Your task to perform on an android device: Open the Adobe Acrobat Reader app and view the "Welcome" PDF file, then scroll down the PDF pages till the end.
Image 0: 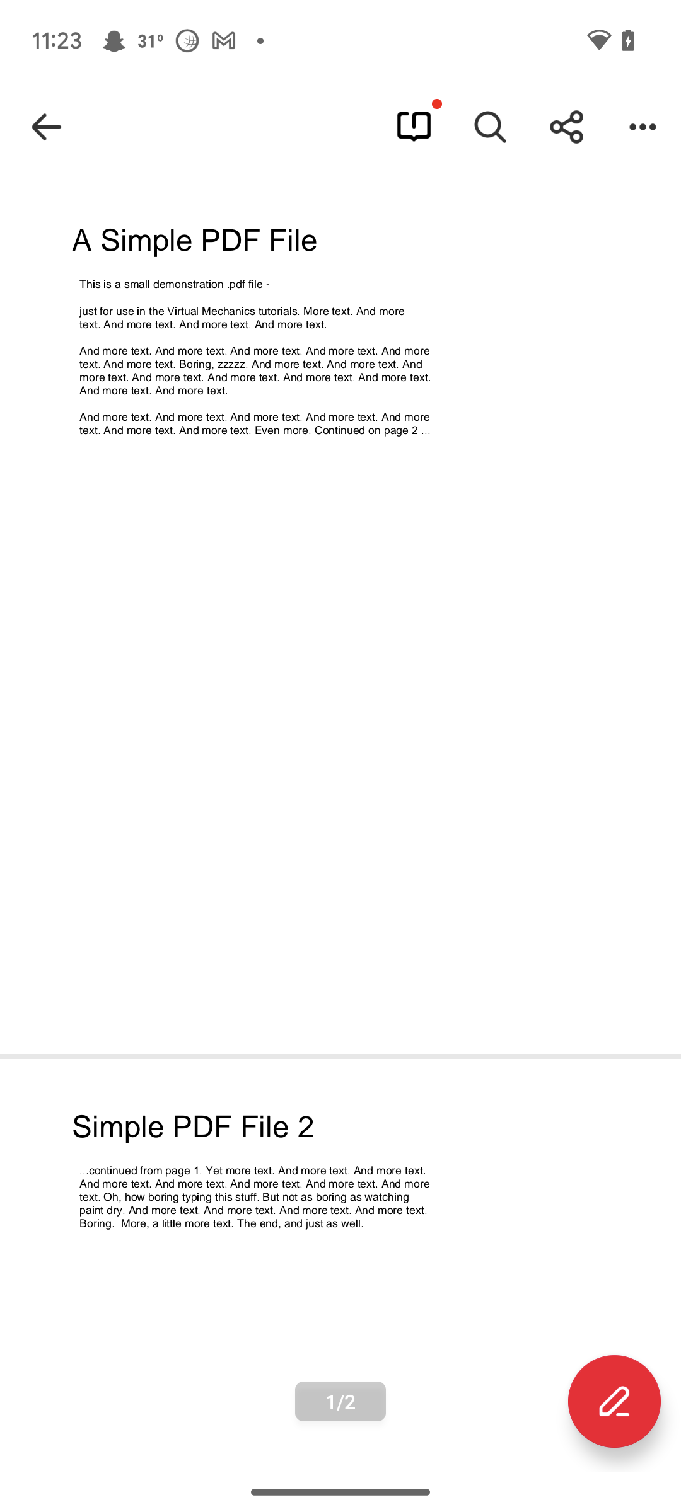
Open the Adobe Acrobat Reader app
Step 0: open app "Adobe Acrobat"
Image 2: 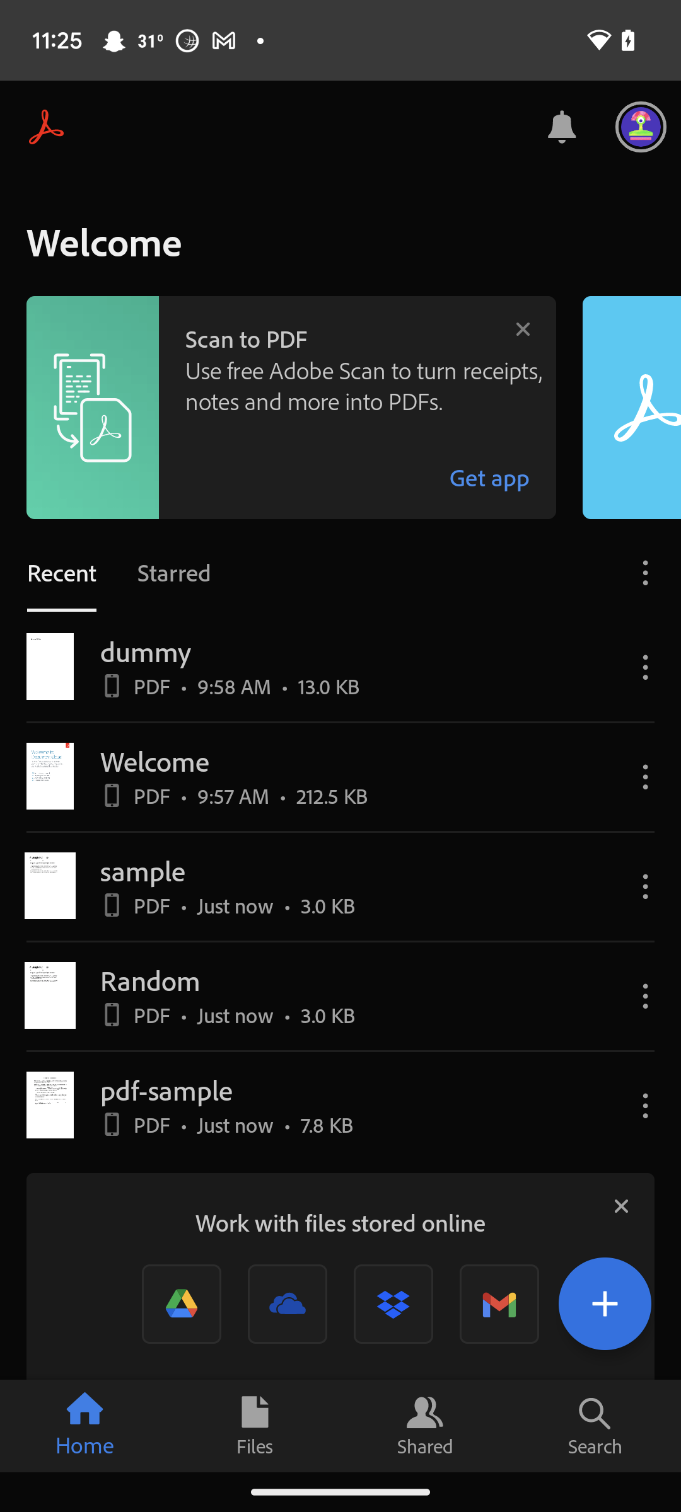
Open the Welcome pdf file
Step 2: click (335, 776)
Image 3: 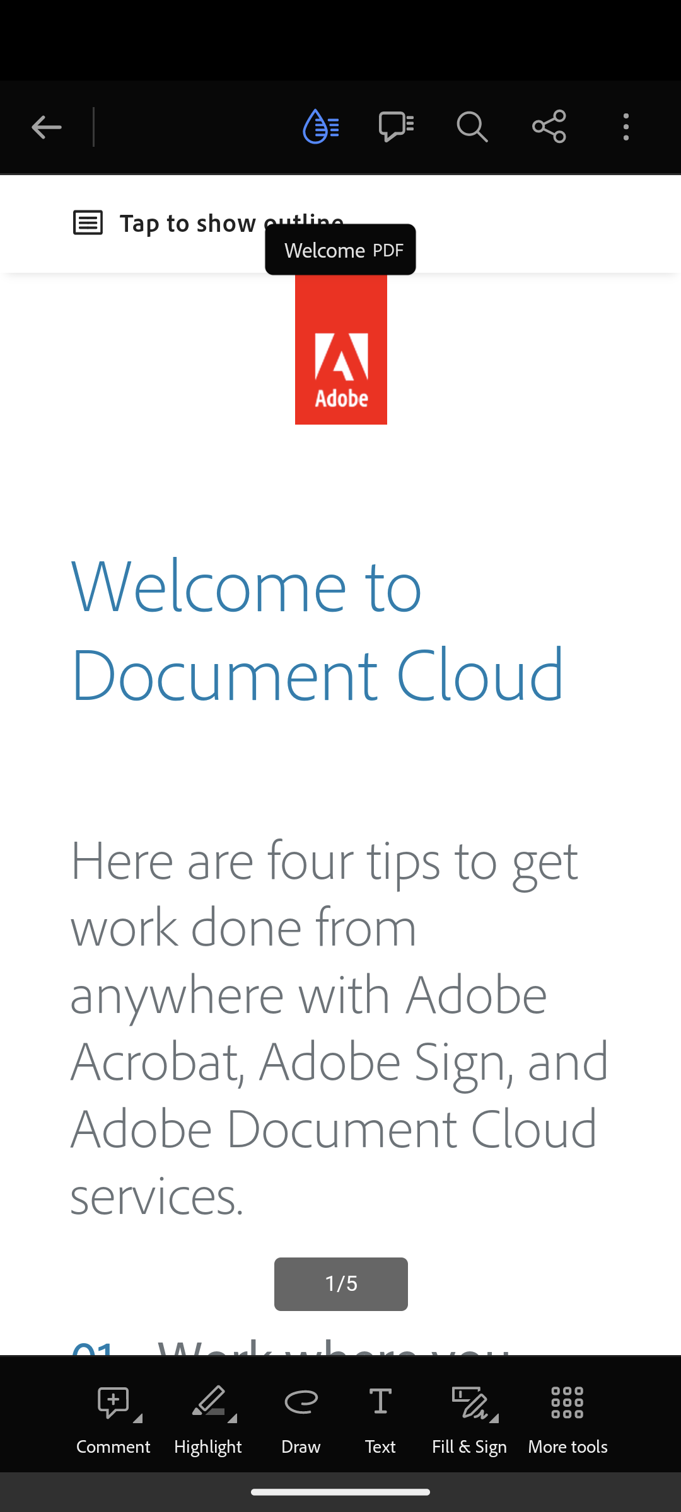
Swipe up till the end of the pdf
Step 3: scroll down
Image 6: 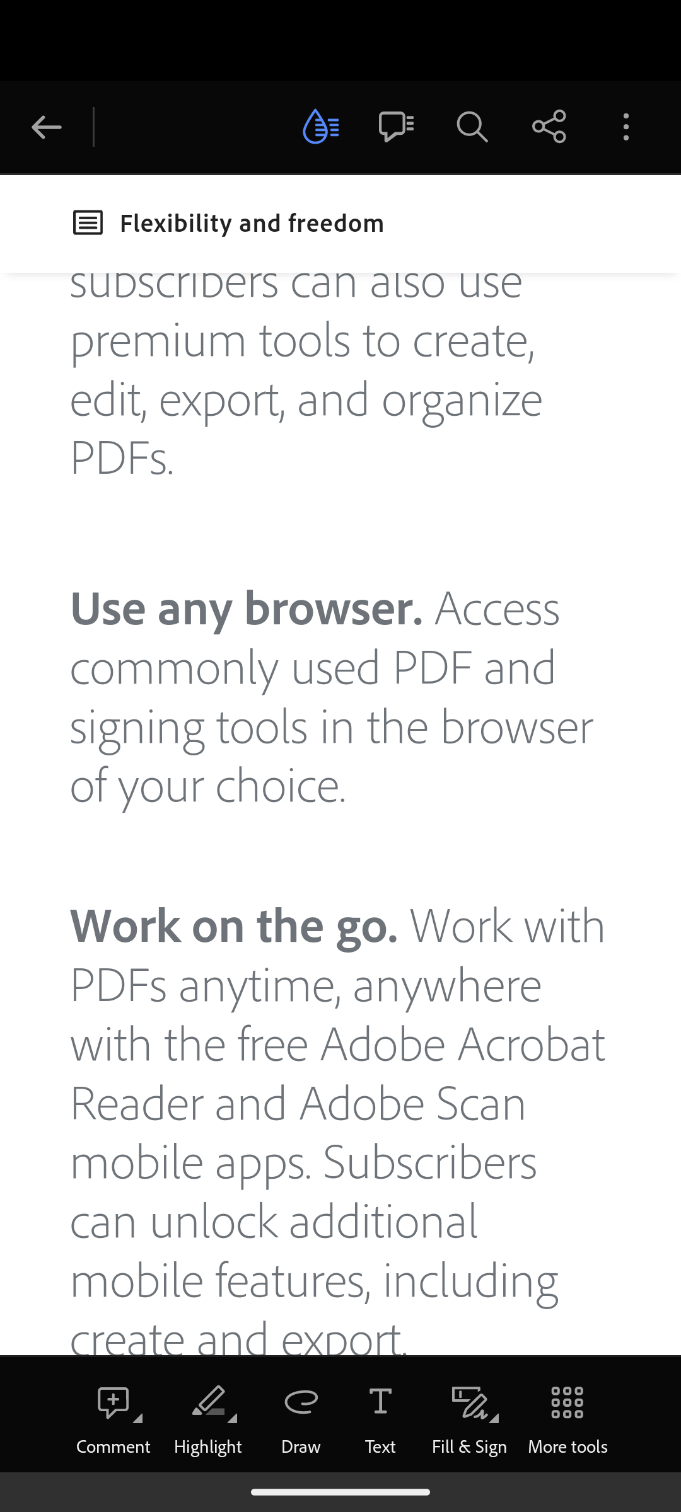
Swipe up till the end of the pdf
Step 6: scroll down
Image 7: 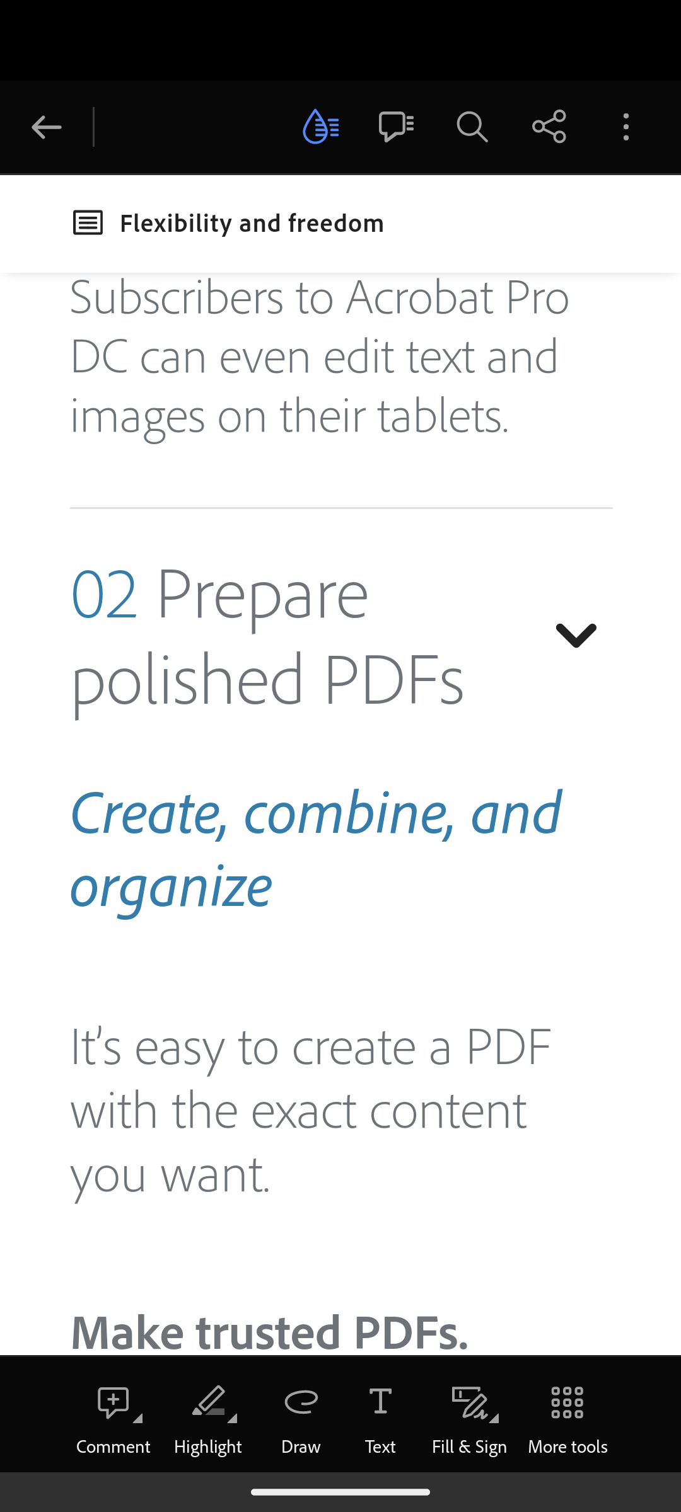
Swipe up till the end of the pdf
Step 7: scroll down
Image 8: 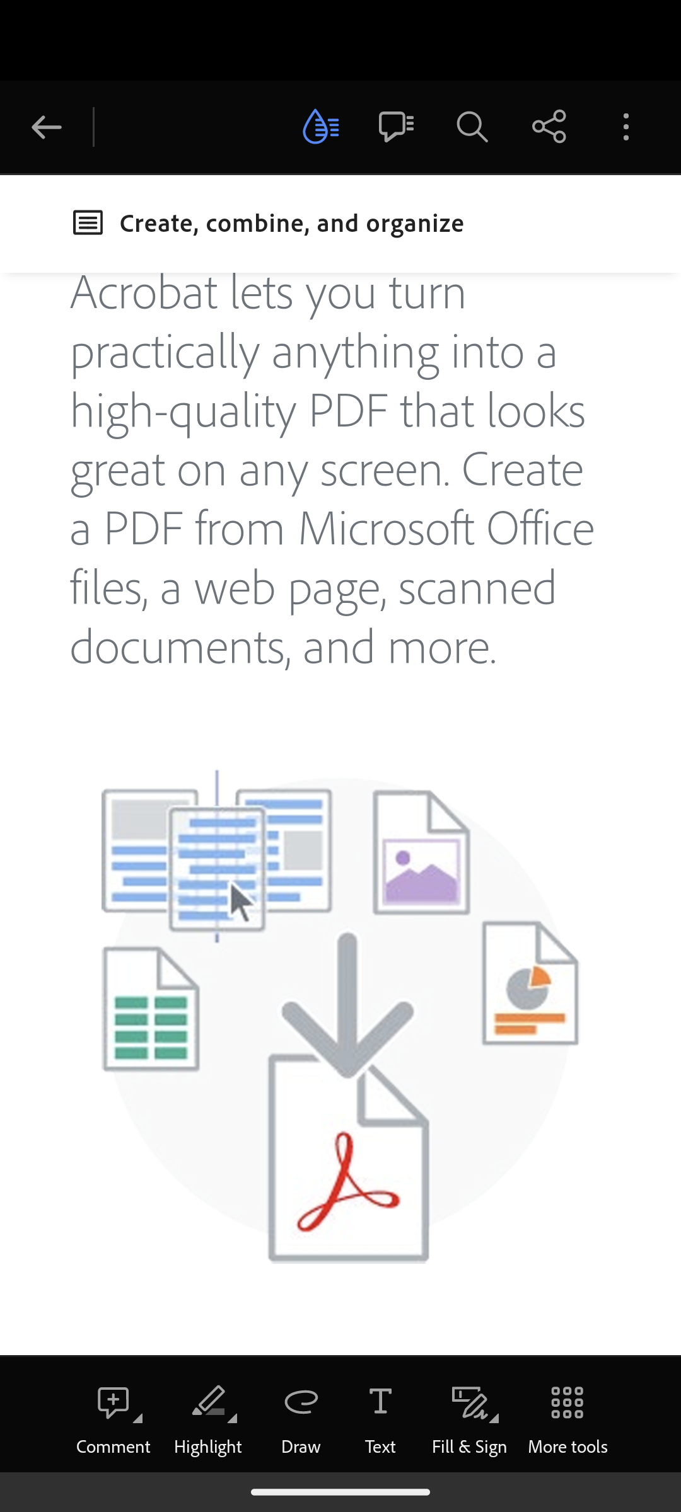
Swipe up till the end of the pdf
Step 8: scroll down
Image 9: 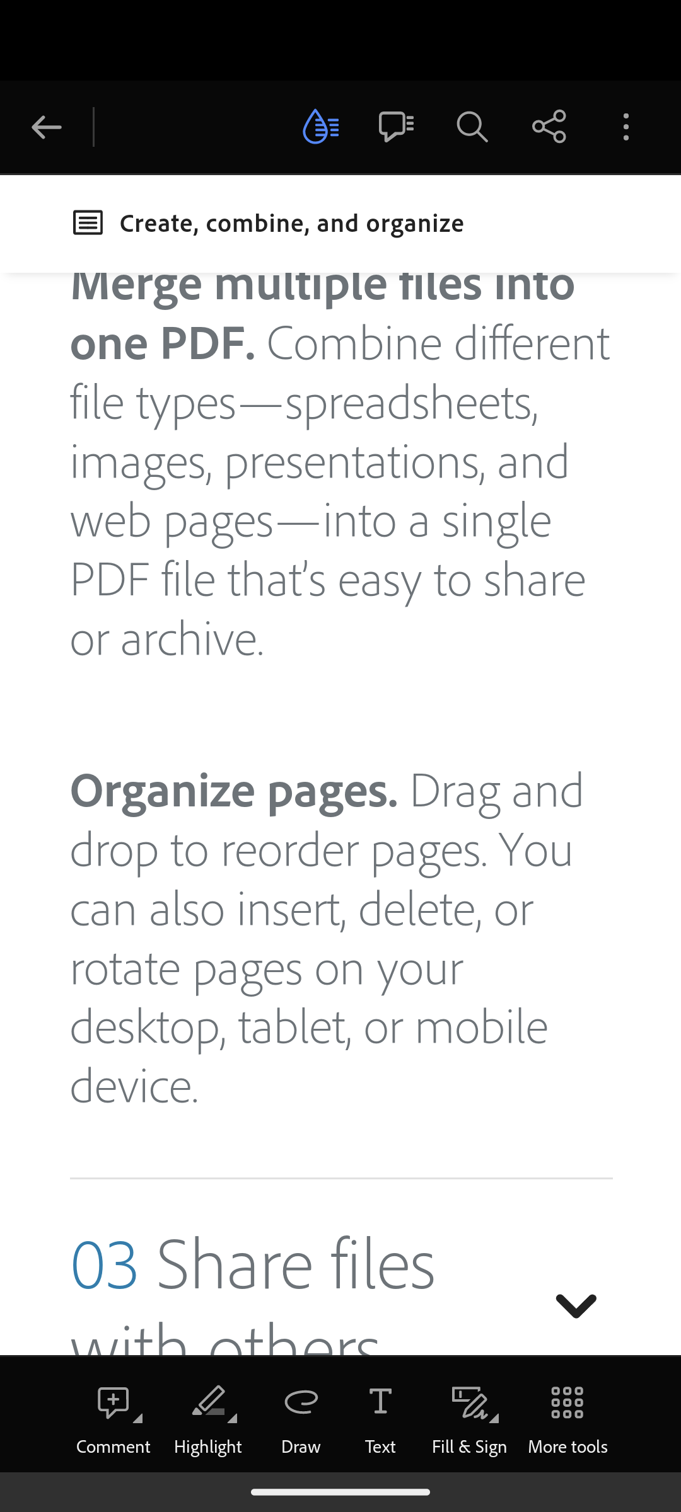
Swipe up till the end of the pdf
Step 9: scroll down
Image 10: 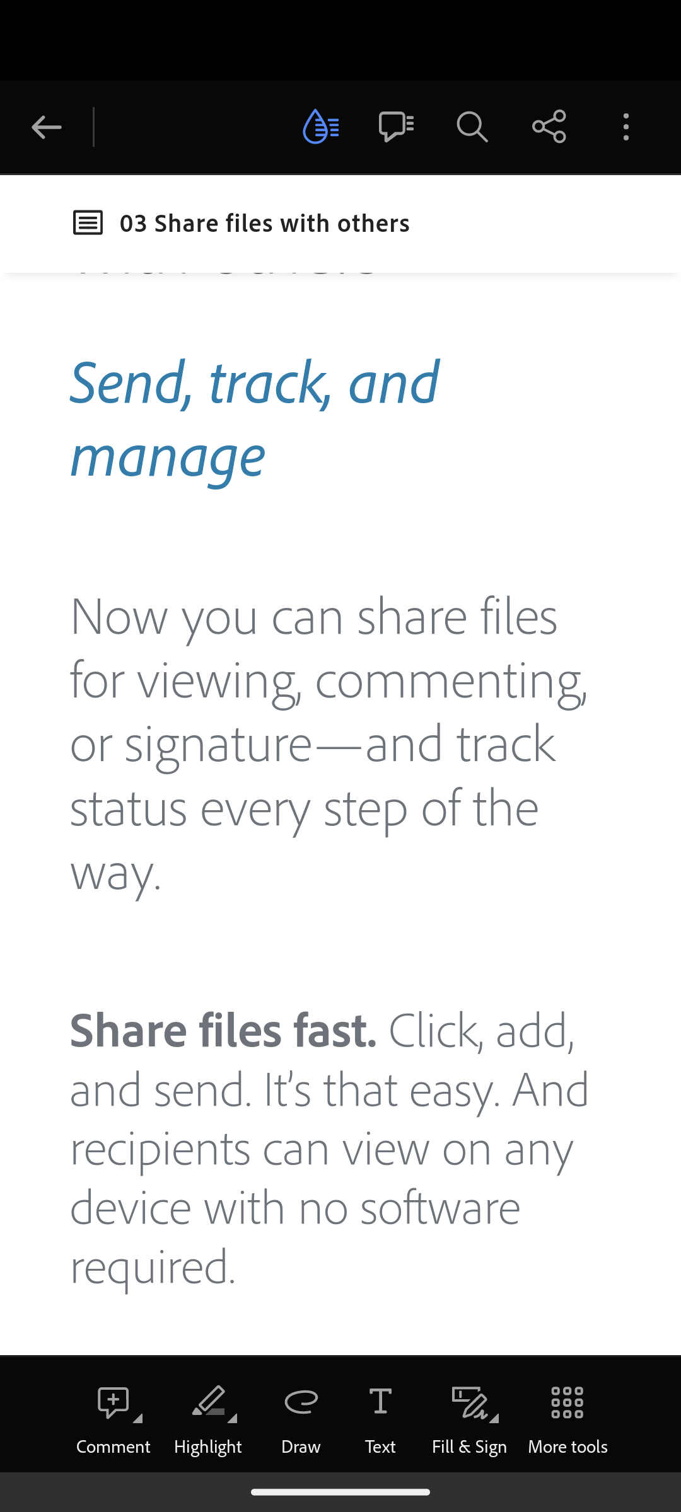
Swipe up till the end of the pdf
Step 10: scroll down
Image 12: 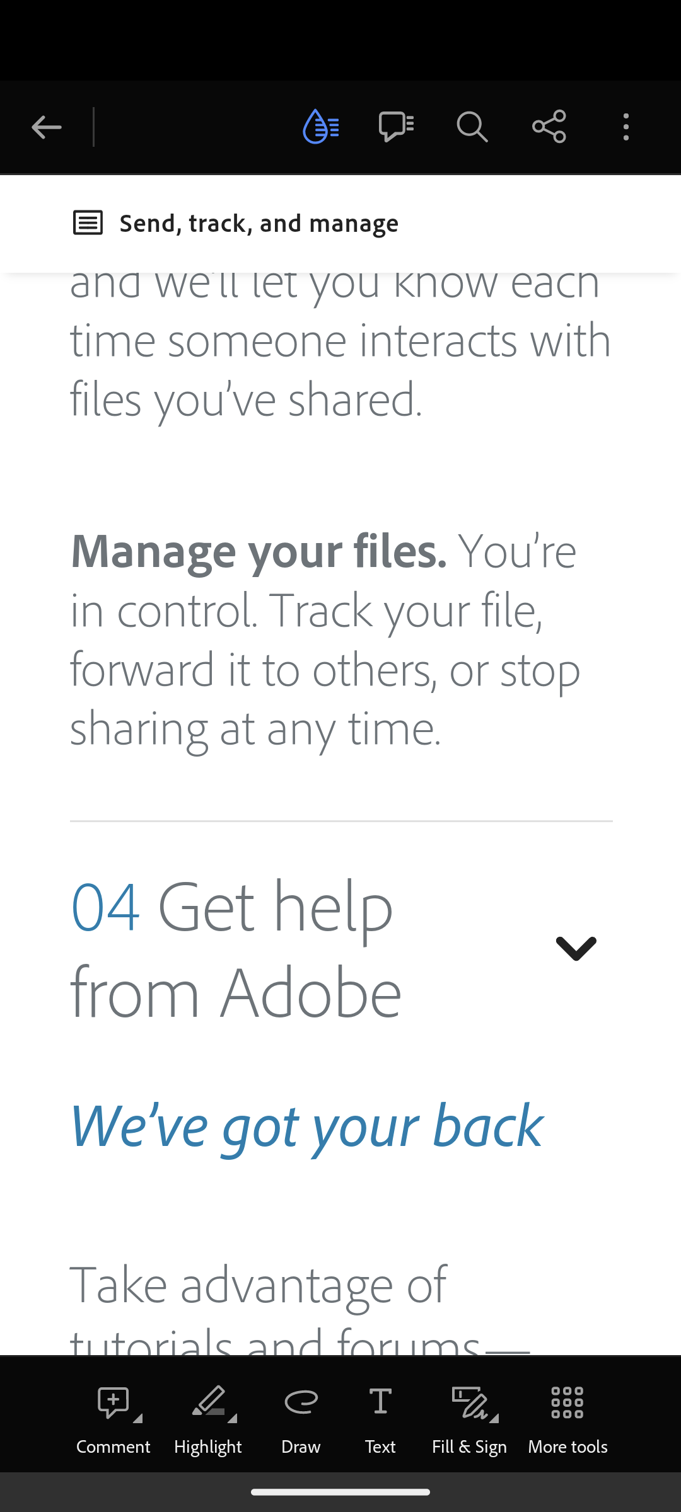
Swipe up till the end of the pdf
Step 12: scroll down
Image 13: 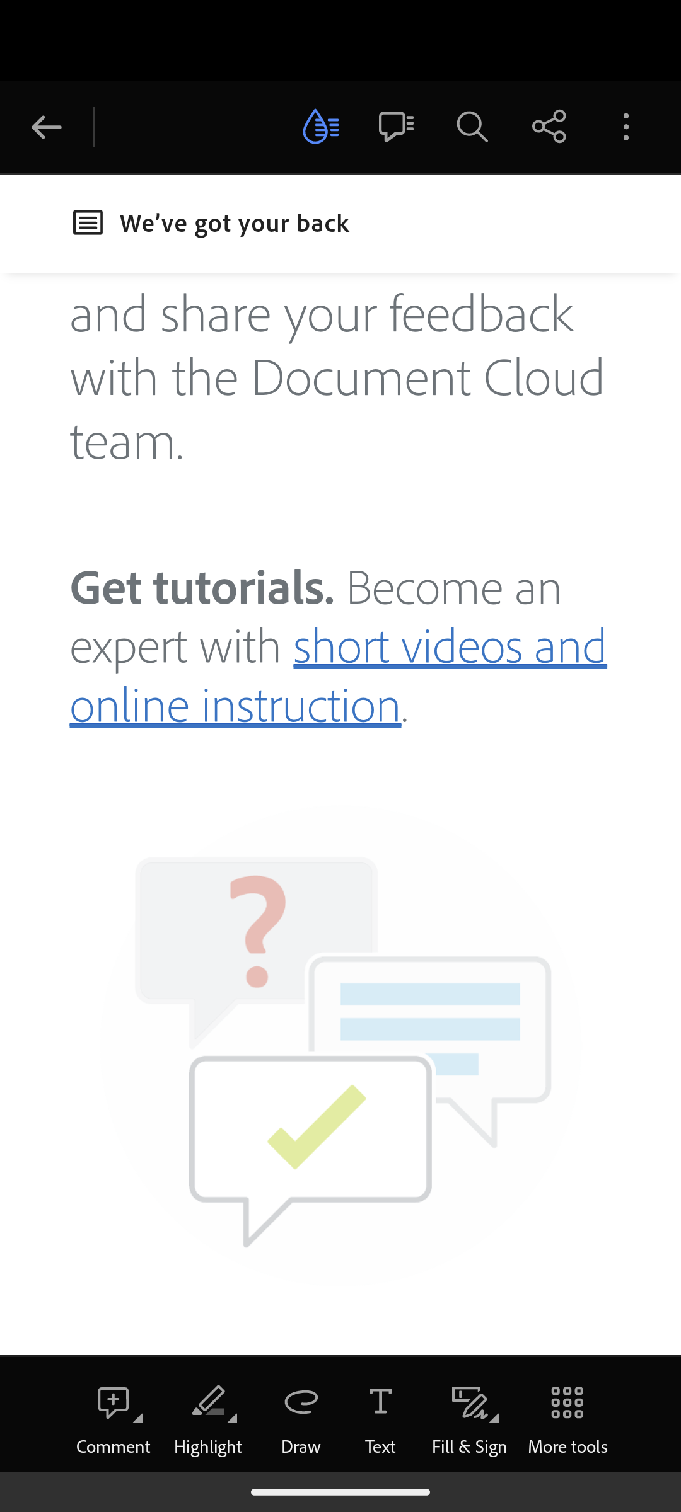
Swipe up till the end of the pdf
Step 13: scroll down
Image 14: 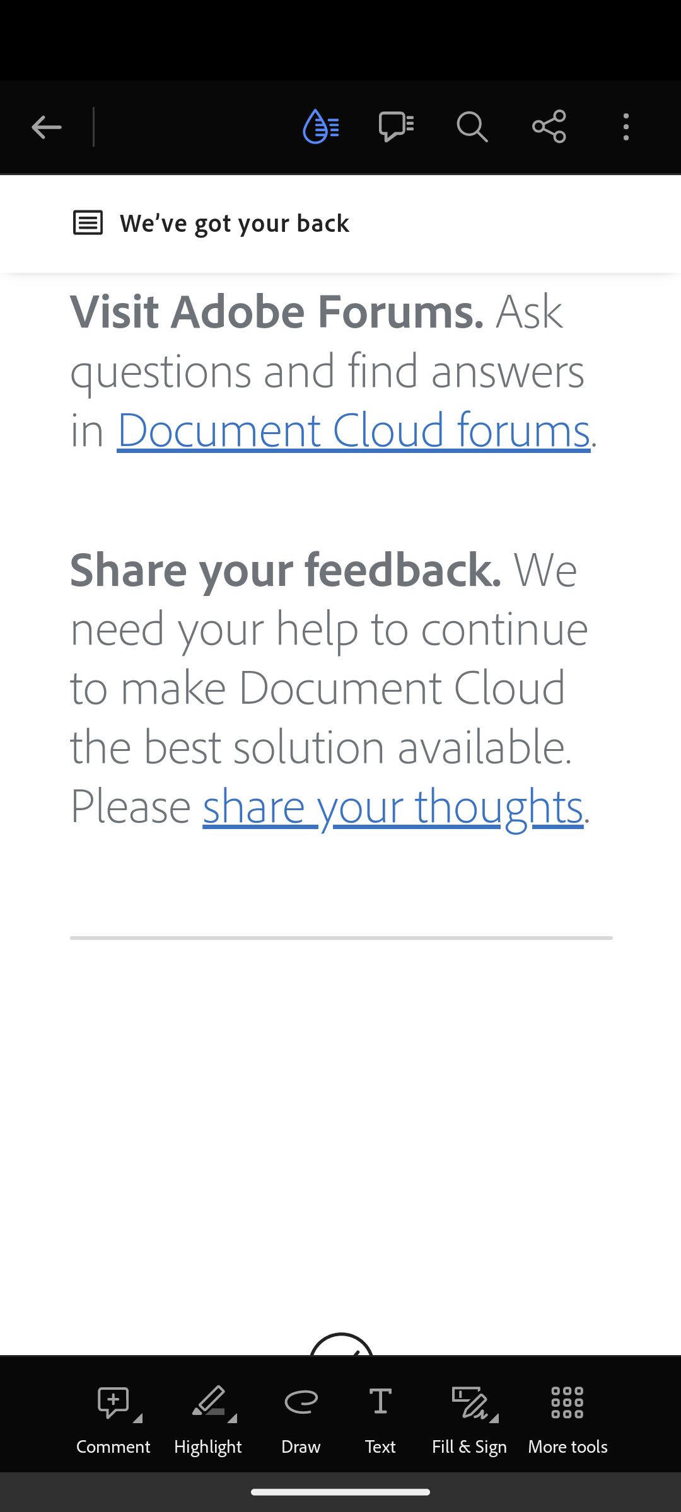
Swipe up till the end of the pdf
Step 14: scroll down